Your task to perform on an android device: Open the Travel Life app, I am planning to create a Solo trip plan to Honolulu, Hawaii from Jan. 24, 2024 to Jan. 29, 2024 so I want to Add flights from Detroit Departing on Jan. 24, 2024 at 12:30 PM To Arrive in Honolulu, Hawaii on Jan. 24, 2024 at 11:30 PM by Delta Air lines.
Image 0: 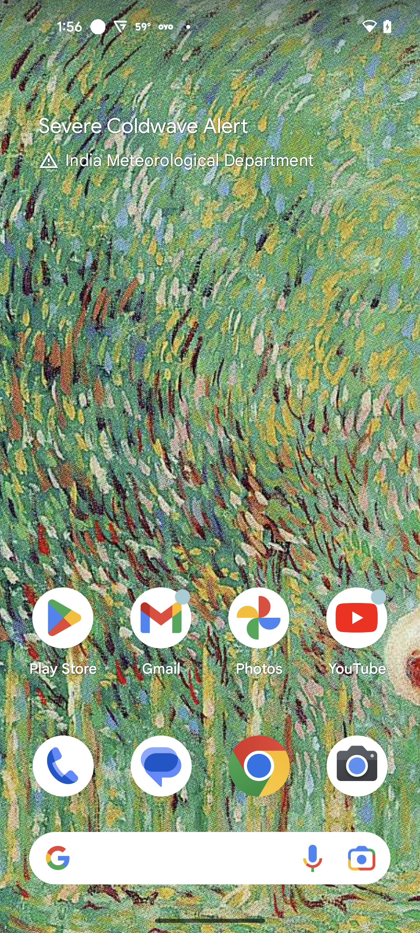
Open the Travel Life app
Step 0: open app "Travel Life"
Image 2: 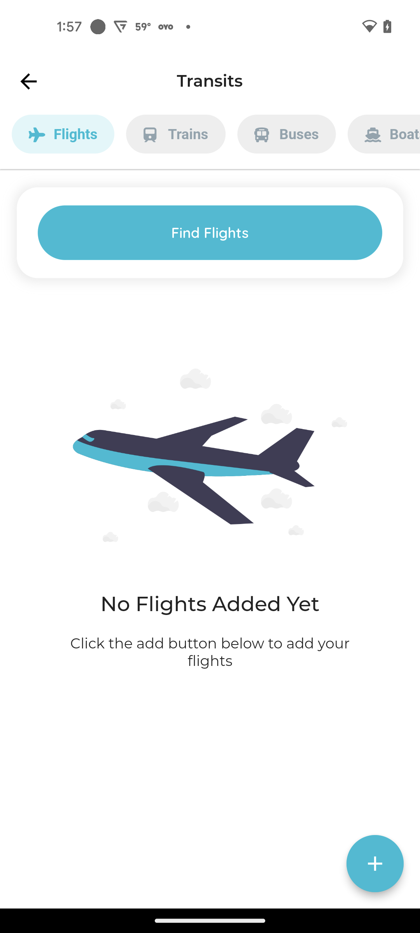
Click on the Plus icon
Step 2: click (373, 862)
Image 3: 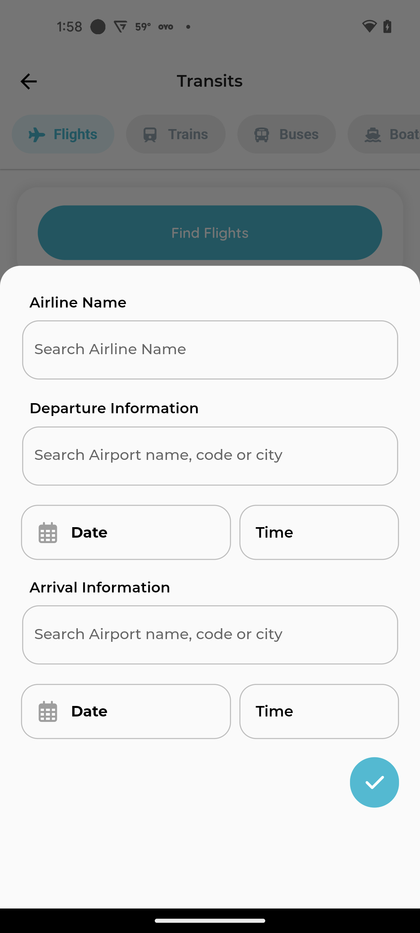
Click on the Search Airline Name text bar
Step 3: click (210, 350)
Image 4: 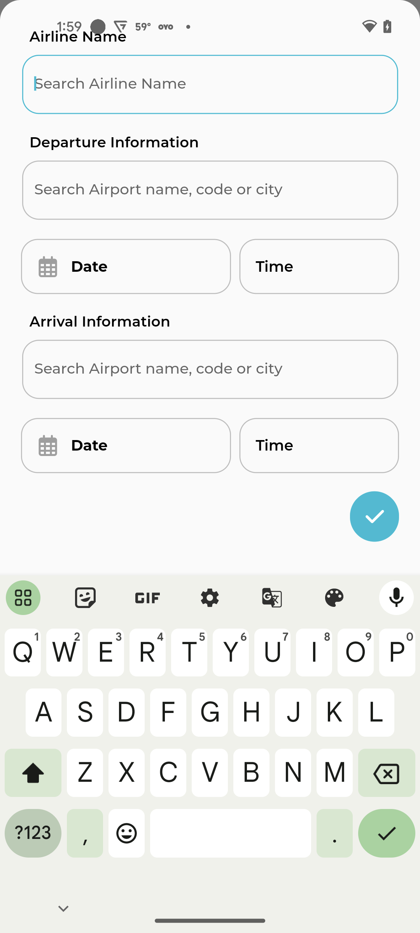
Enter the Airline Name Delta Air Lines
Step 4: type "Delta Air Lines"
Image 5: 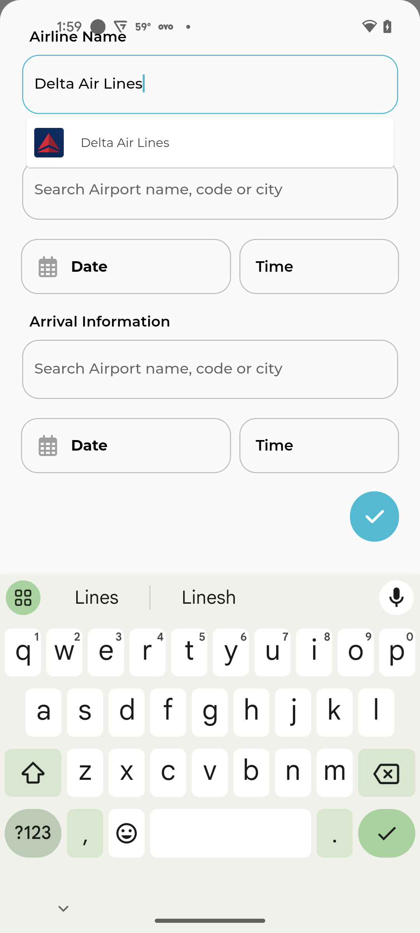
Click on the Delta Air Lines suggestion
Step 5: click (114, 142)
Image 6: 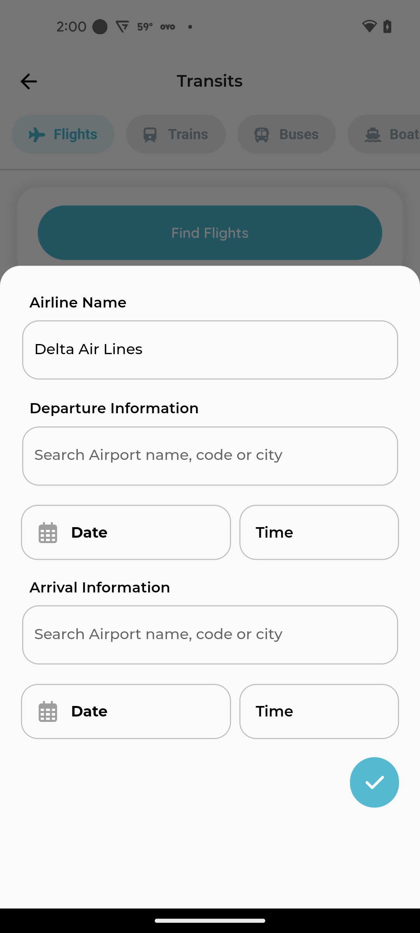
Click on the Departure Information text bar
Step 6: click (210, 456)
Image 7: 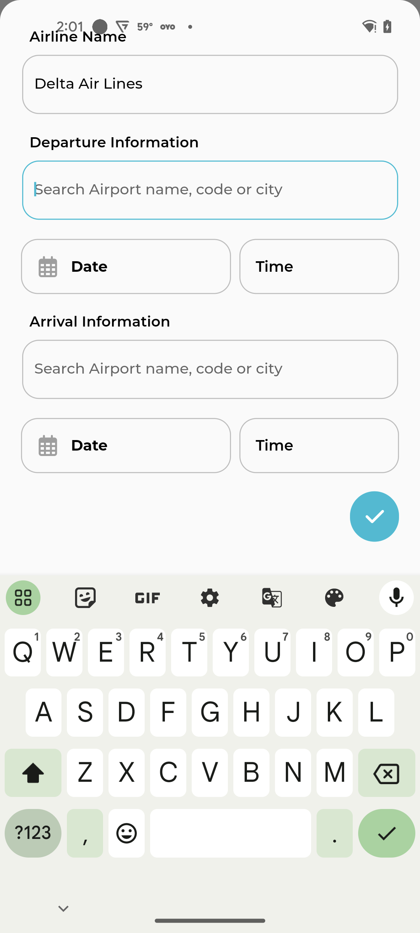
Search for Detroit
Step 7: type "Detroit"
Image 8: 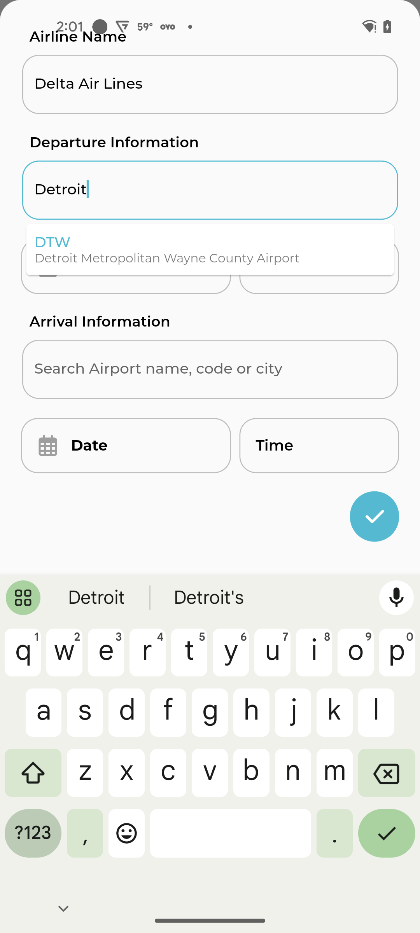
Click on the first suggestion for Detroit
Step 8: click (126, 266)
Image 9: 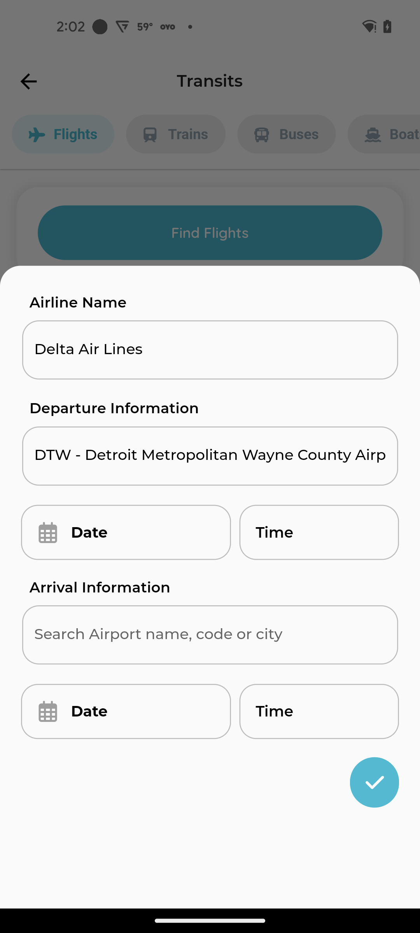
Click on the Date section
Step 9: click (126, 532)
Image 10: 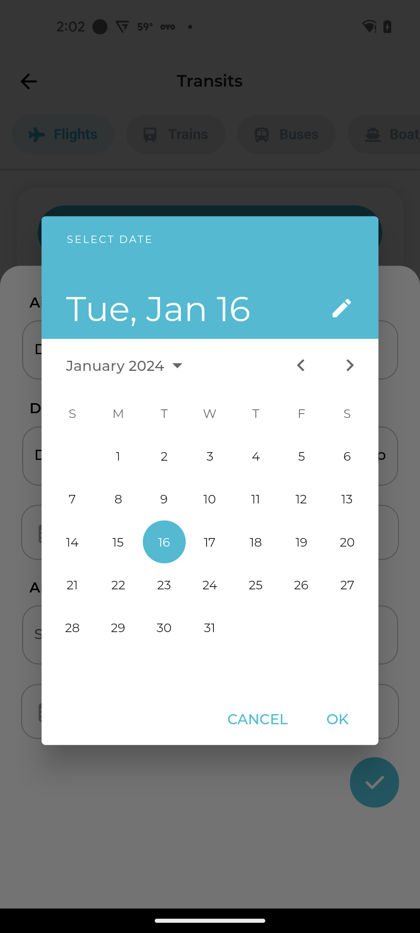
Select the Departure Date Jan. 24, 2024
Step 10: click (210, 584)
Image 11: 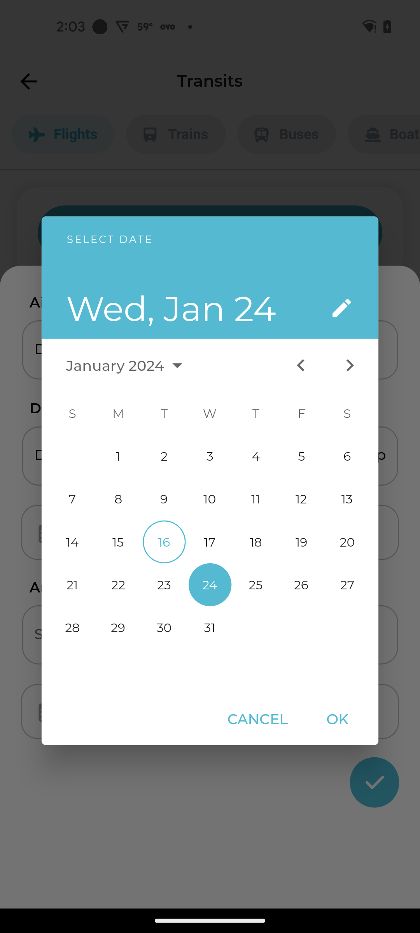
Click on the OK option
Step 11: click (337, 718)
Image 12: 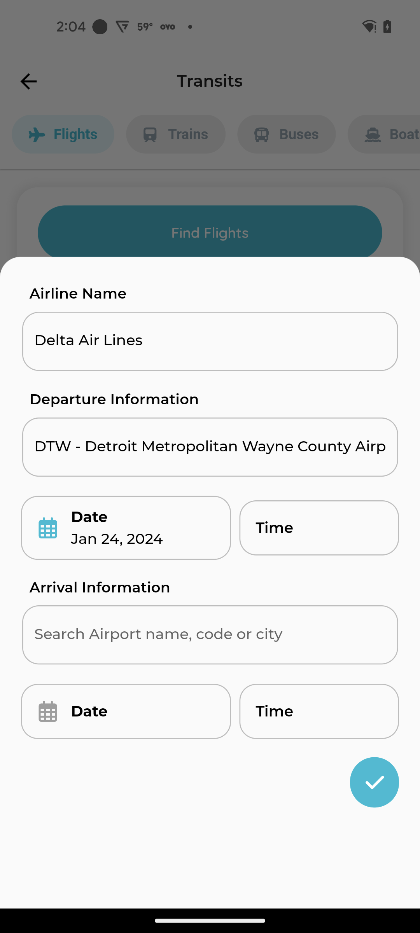
Click on the Time section under Departure
Step 12: click (319, 528)
Image 13: 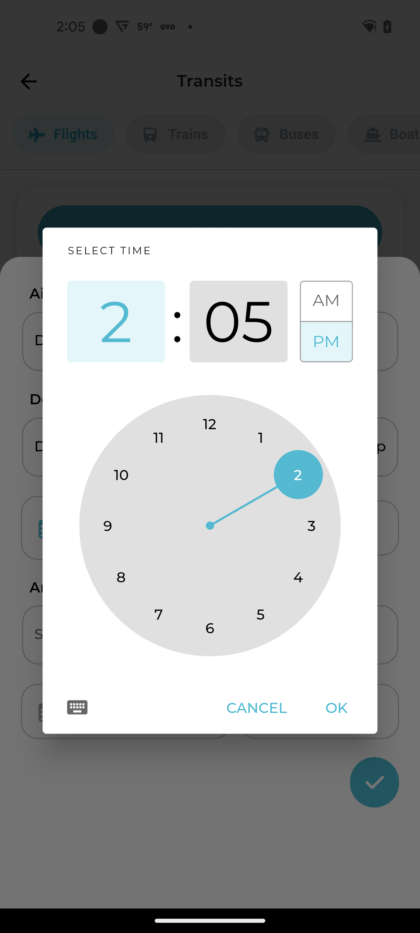
Set the Hours as 12
Step 13: click (210, 481)
Image 14: 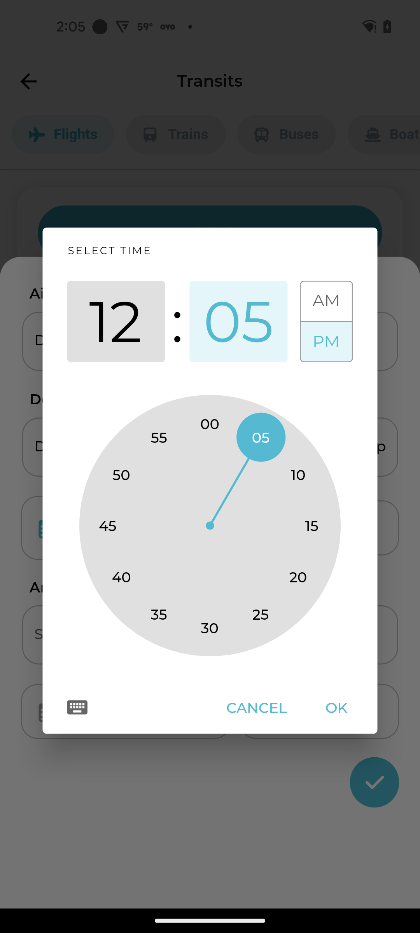
Set the Minutes as 30
Step 14: click (210, 481)
Image 15: 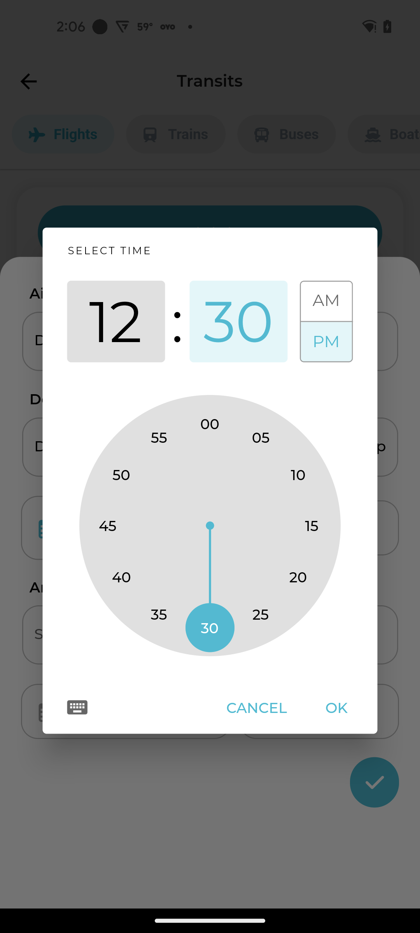
Click on the OK option
Step 15: click (336, 707)
Image 16: 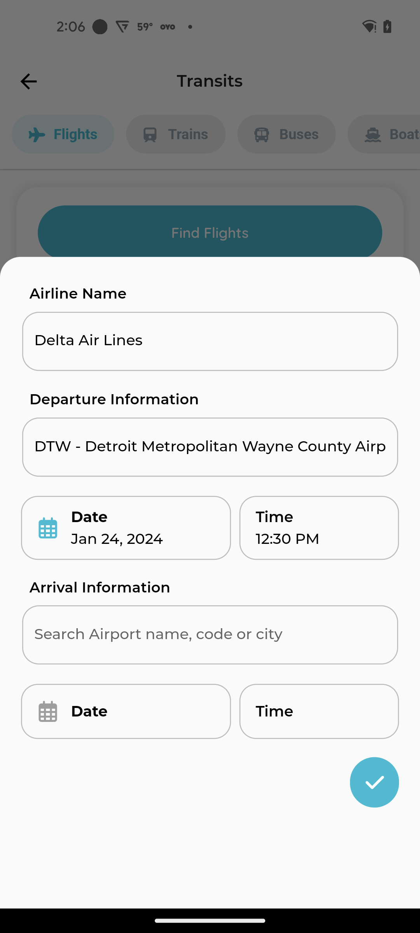
Click on the Arrival Information text bar
Step 16: click (210, 635)
Image 17: 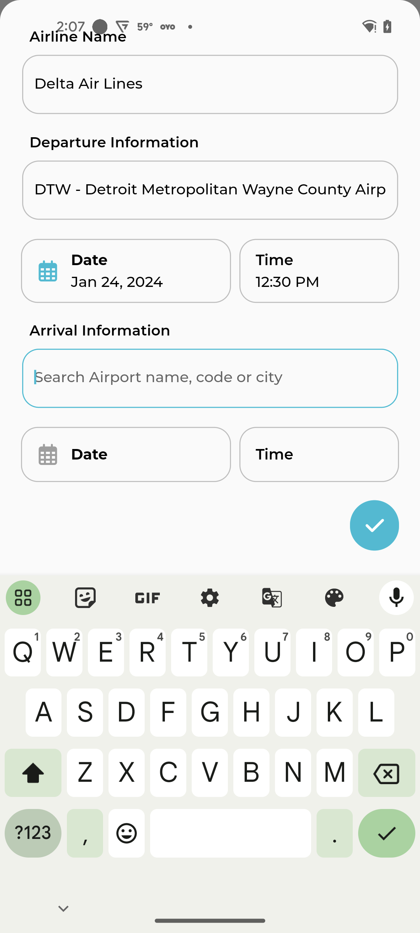
Search for Honolulu
Step 17: type "Honolulu"
Image 18: 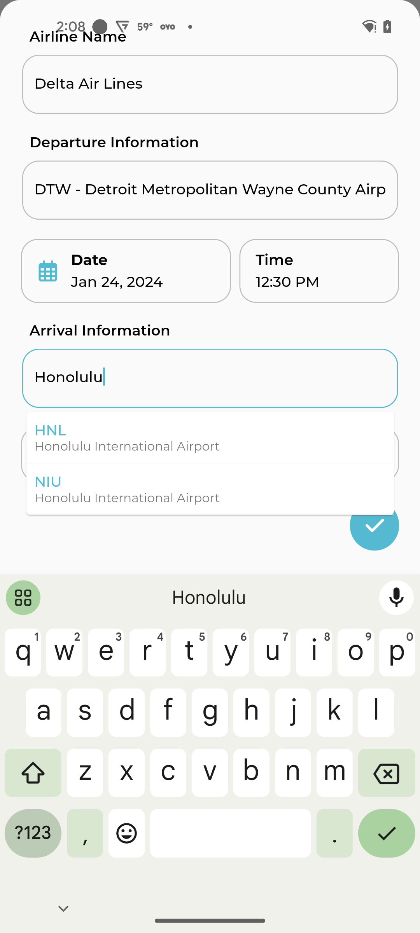
Select the Honolulu first suggestion
Step 18: click (126, 454)
Image 19: 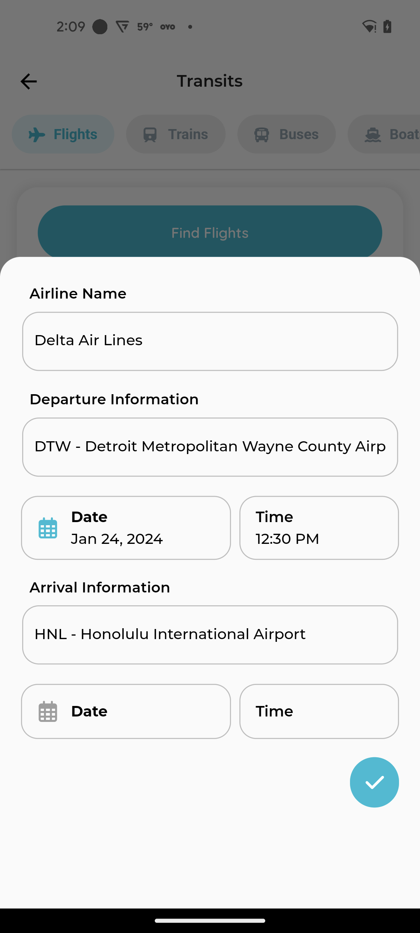
Click on the Date section under arrival information
Step 19: click (126, 711)
Image 20: 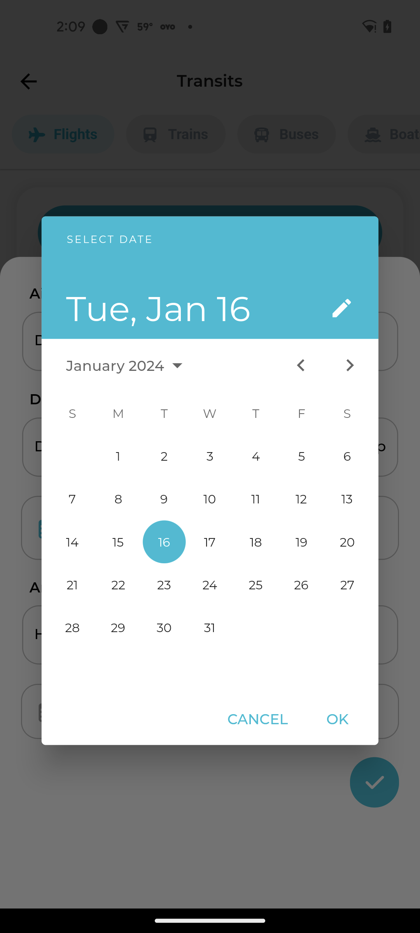
Select the Arrival Date Jan. 24, 2024
Step 20: click (210, 584)
Image 21: 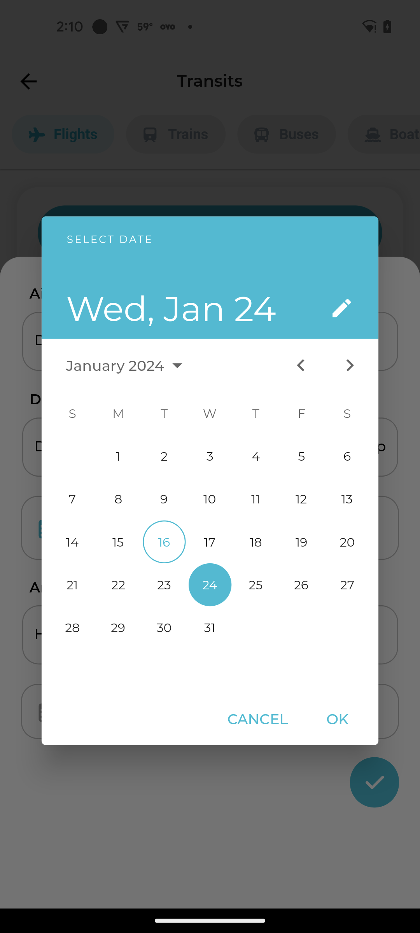
Click on the OK option
Step 21: click (337, 718)
Image 22: 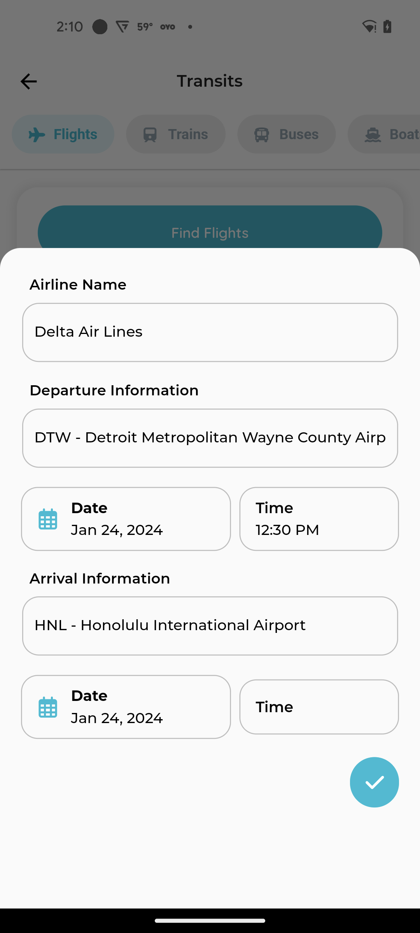
Click on the Time section under Arrival Information
Step 22: click (319, 707)
Image 23: 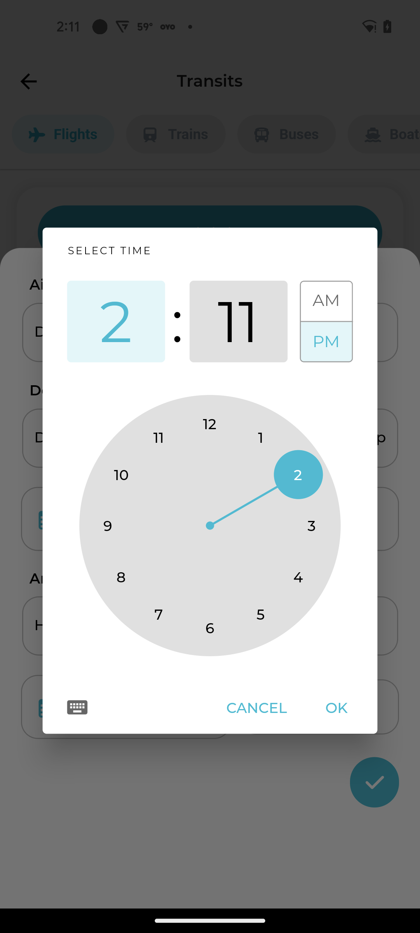
Set the Hours as 11
Step 23: click (210, 481)
Image 24: 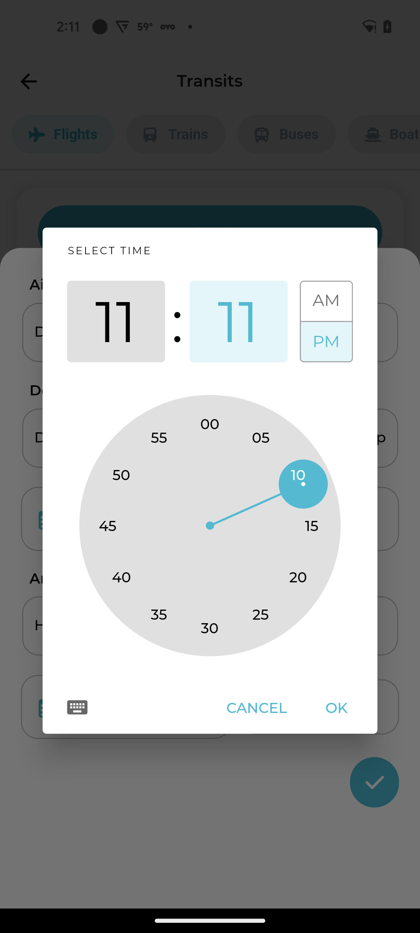
Set the Minutes as 30
Step 24: click (210, 481)
Image 25: 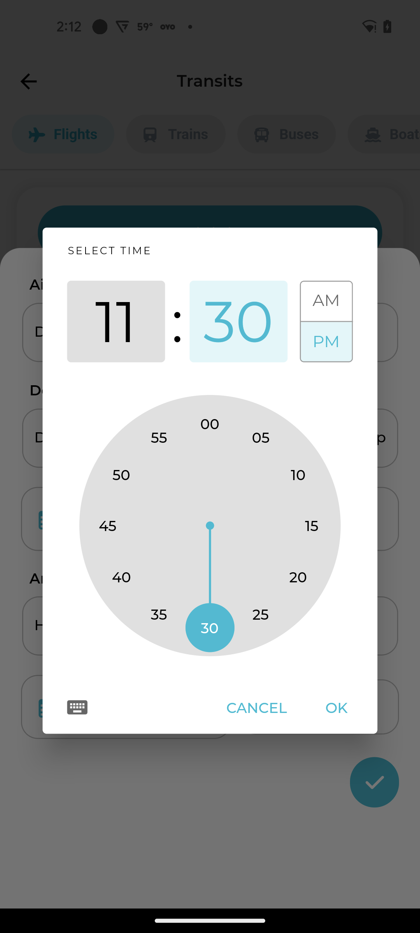
Click on the OK option
Step 25: click (336, 707)
Image 26: 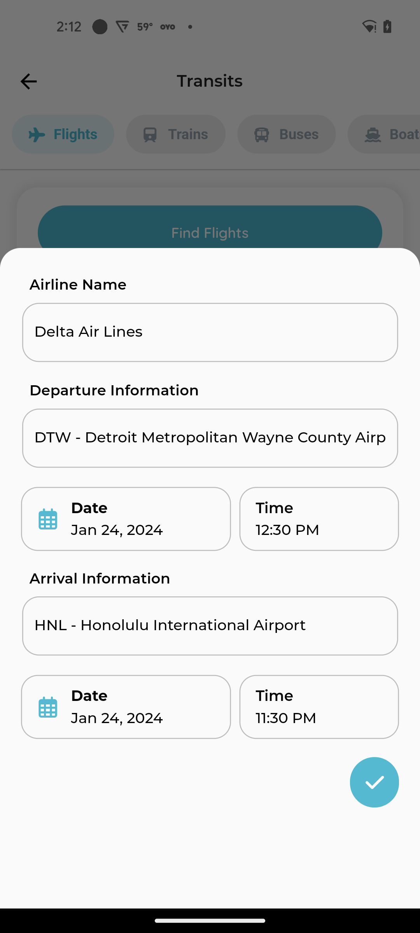
Click on the Tick icon
Step 26: click (373, 786)
Image 27: 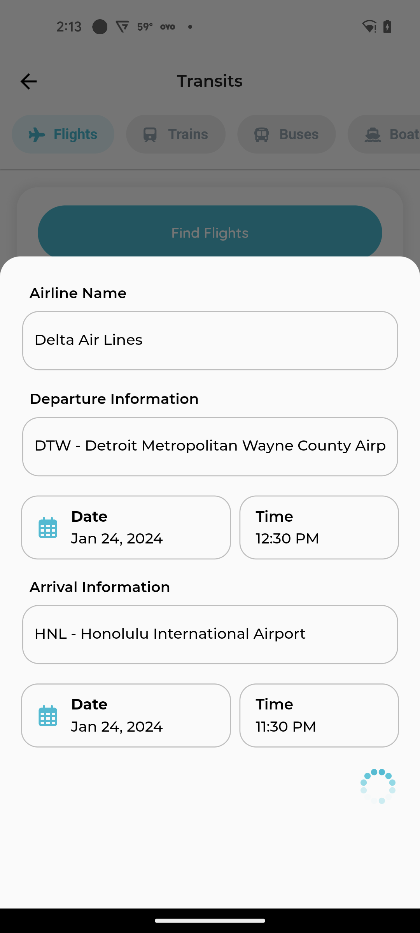
Click on the Tick icon
Step 27: wait